Your task to perform on an android device: I should delete the  pray recording from the Sound Recorder Plus app because it is no longer relevant to me.
Image 0: 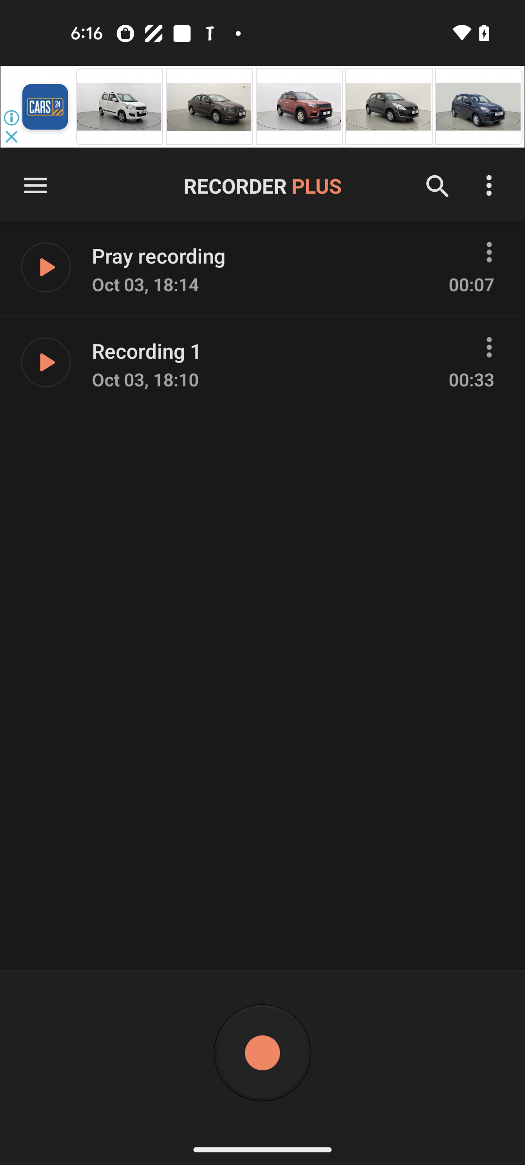
Click on the three dots icon in front of the pray recording 
Step 0: click (489, 252)
Image 1: 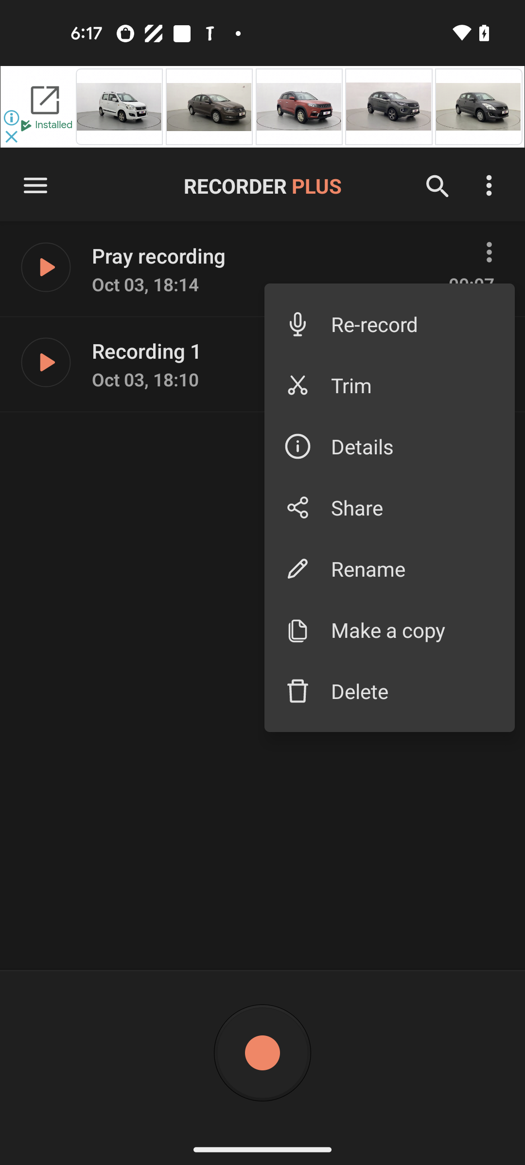
Click on the Delete option
Step 1: click (413, 691)
Image 2: 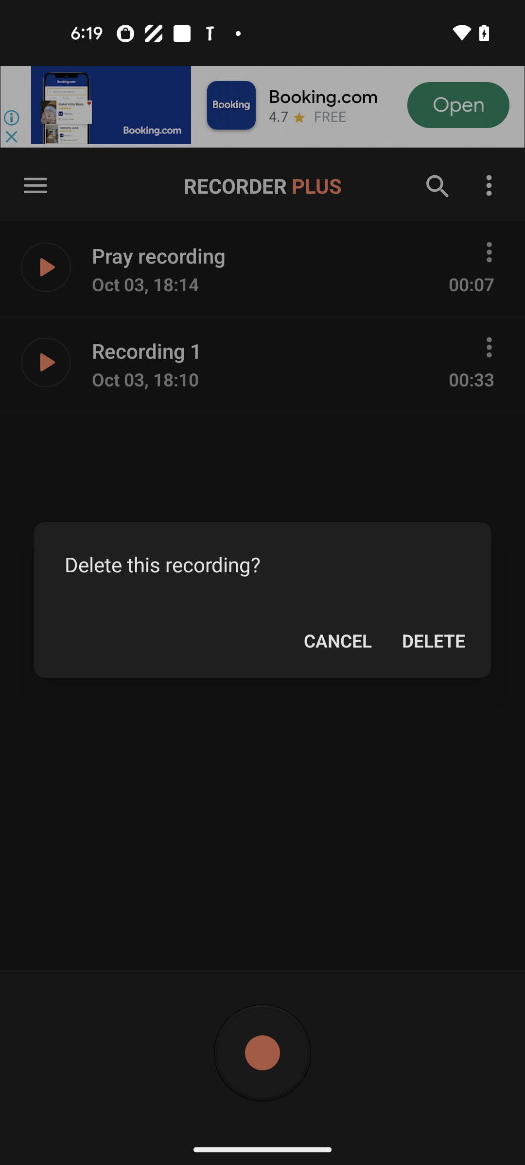
Click on the  Delete option
Step 2: click (434, 641)